Your task to perform on an android device: Before buying any hiking equipment, I would like to read the reviews of that equipment on the Marks&Spencer app.
Image 0: 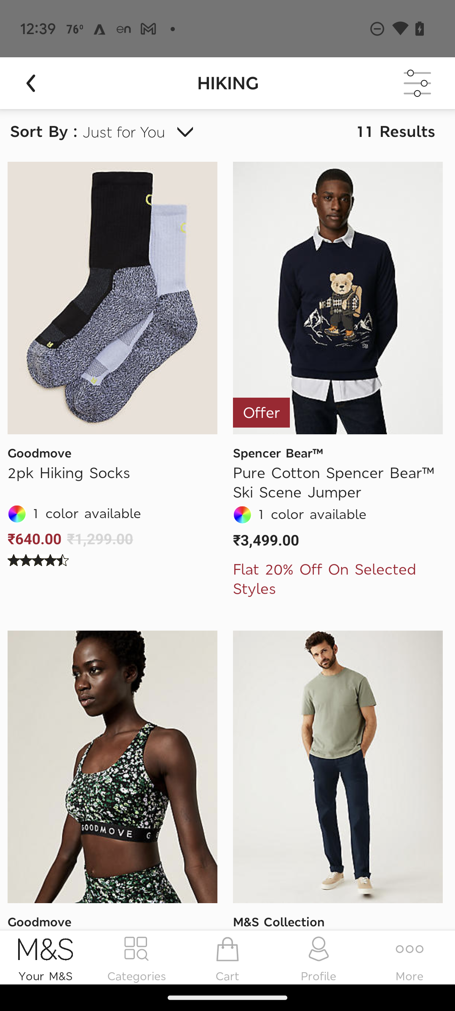
Click on Hiking socks
Step 0: click (95, 311)
Image 1: 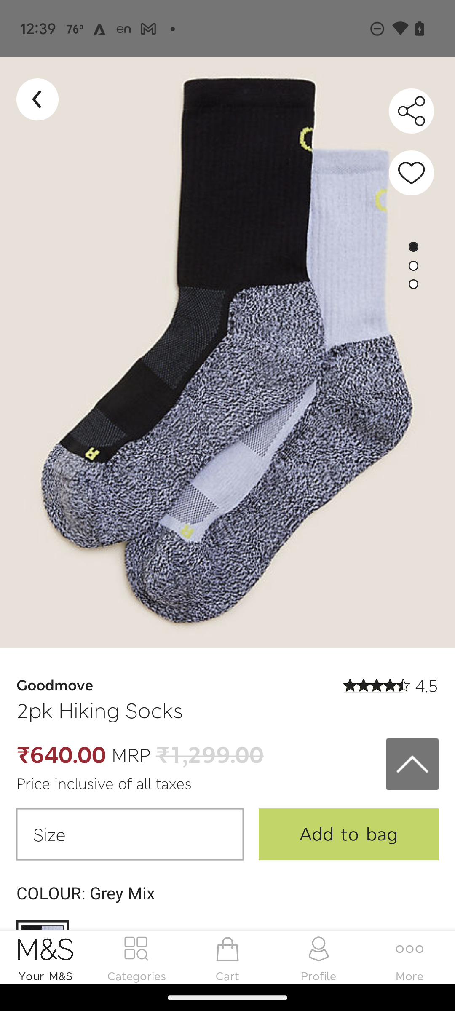
Swipe up
Step 1: scroll down
Image 2: 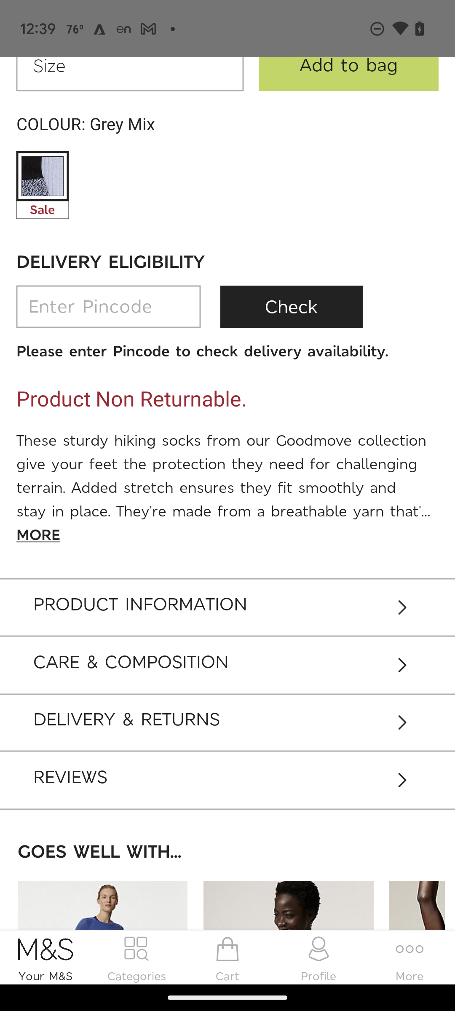
Click on reviews
Step 2: click (227, 494)